Your task to perform on an android device: In the Trainline app, Search for the Goteborg to Linkoping central Bus on September 1, 2023, at 4:00 AM in Sweden.
Image 0: 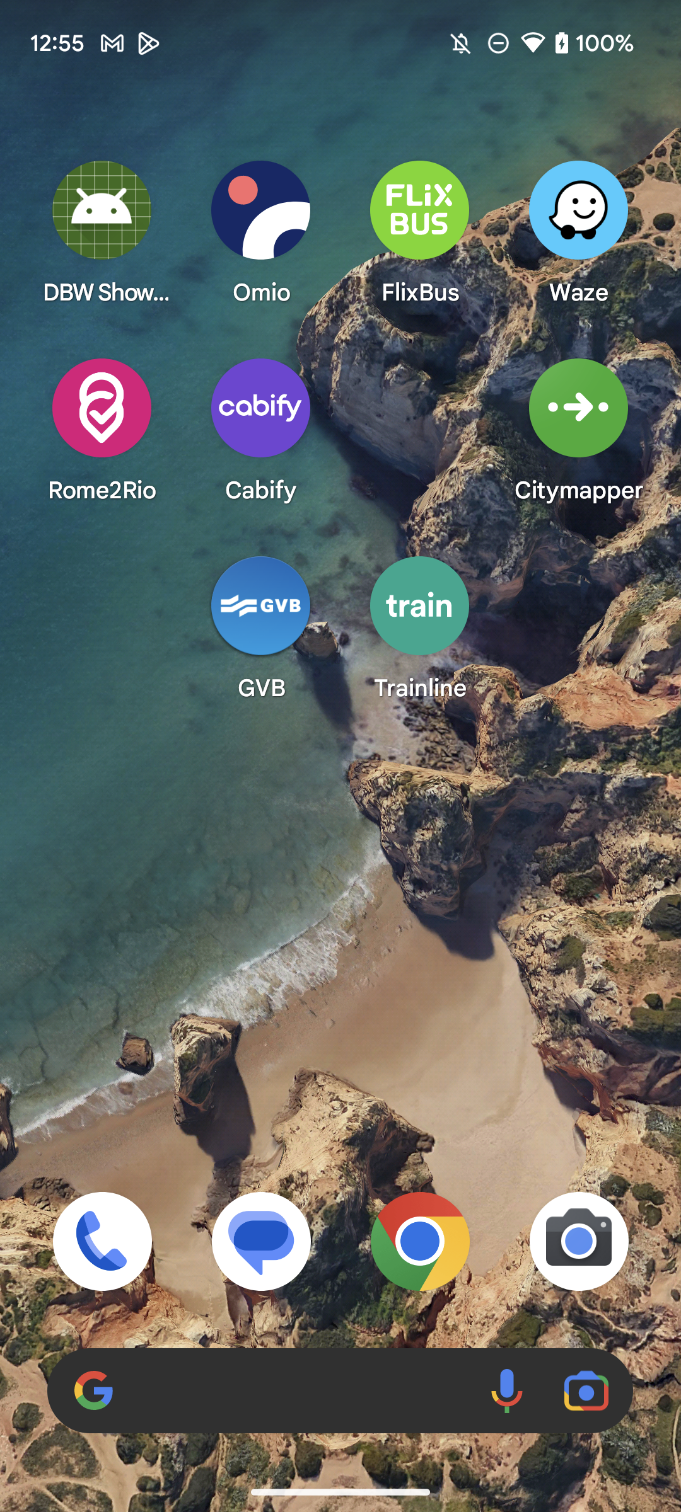
Open the Trainline app
Step 0: open app "Trainline"
Image 1: 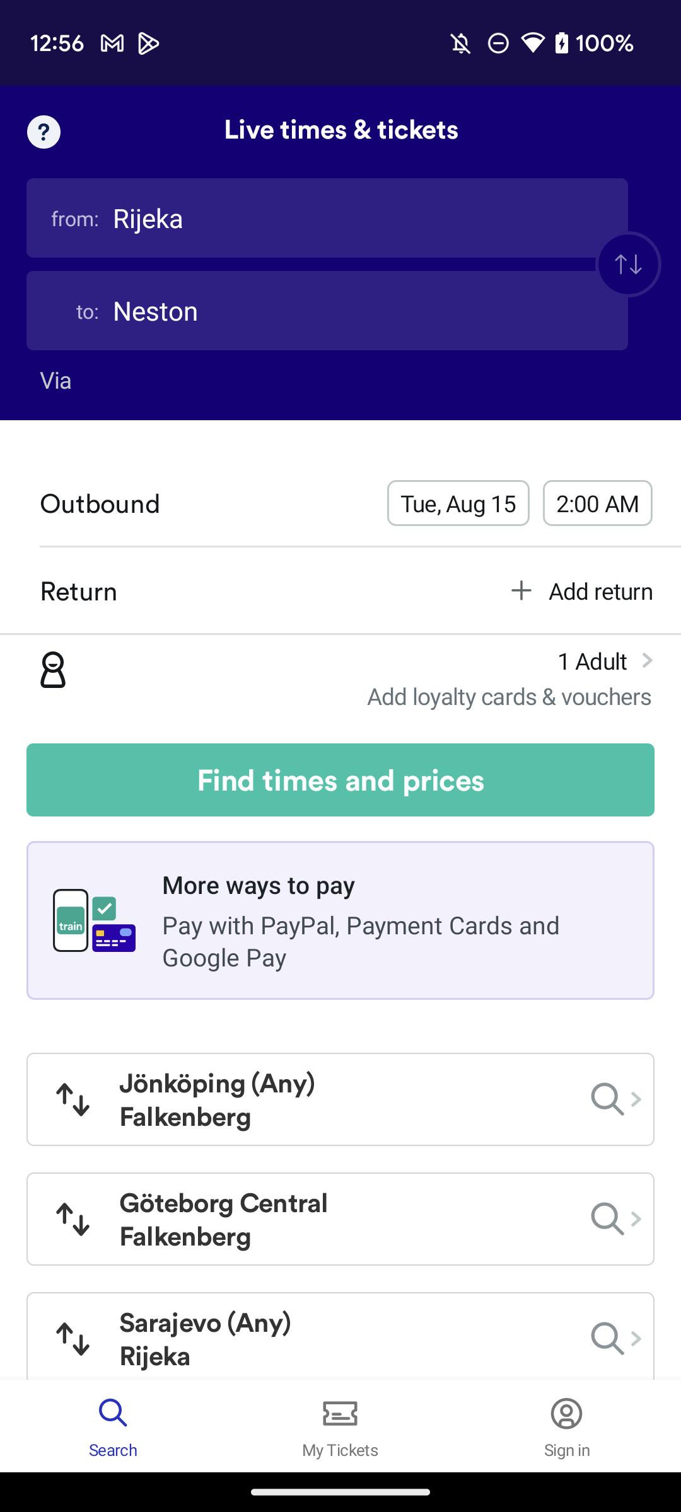
Click on the from option
Step 1: click (74, 218)
Image 4: 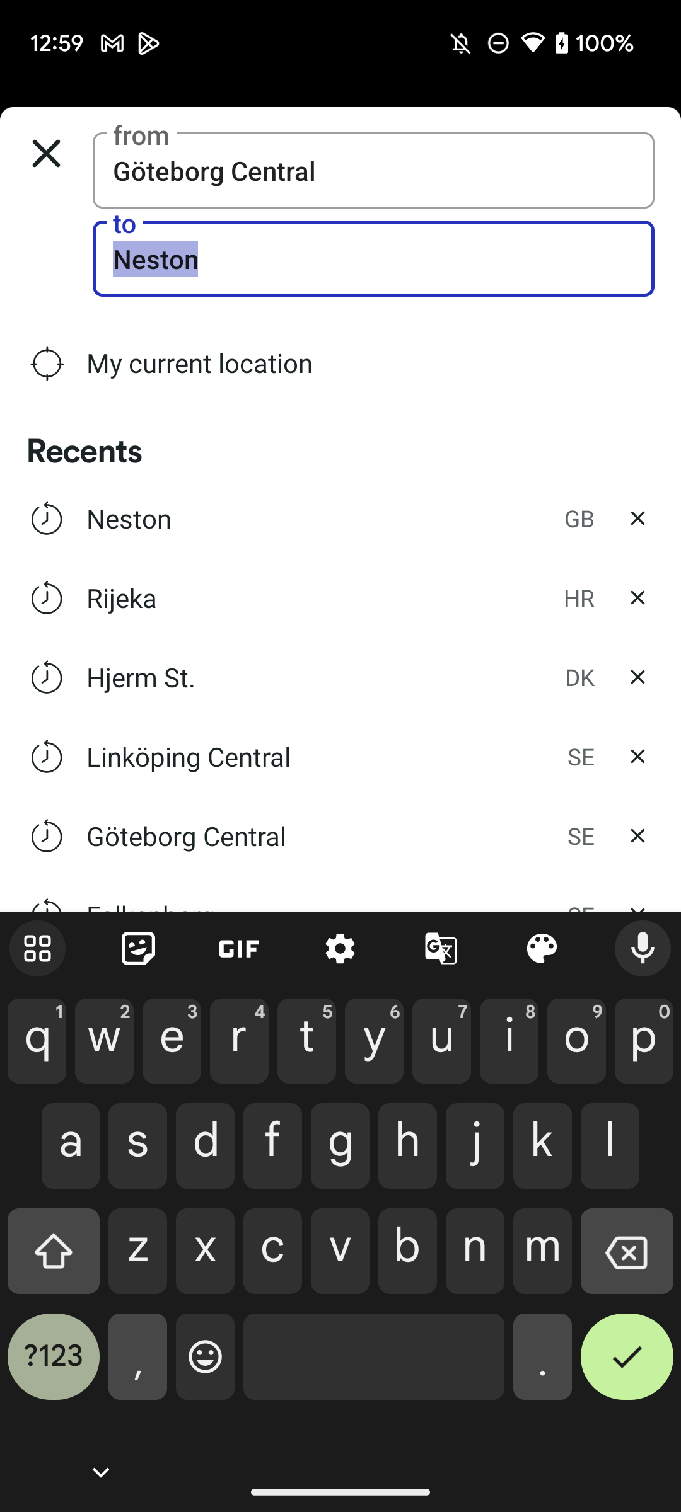
Type "Linkoping central" in To search bar
Step 4: type "Linkoping central"
Image 5: 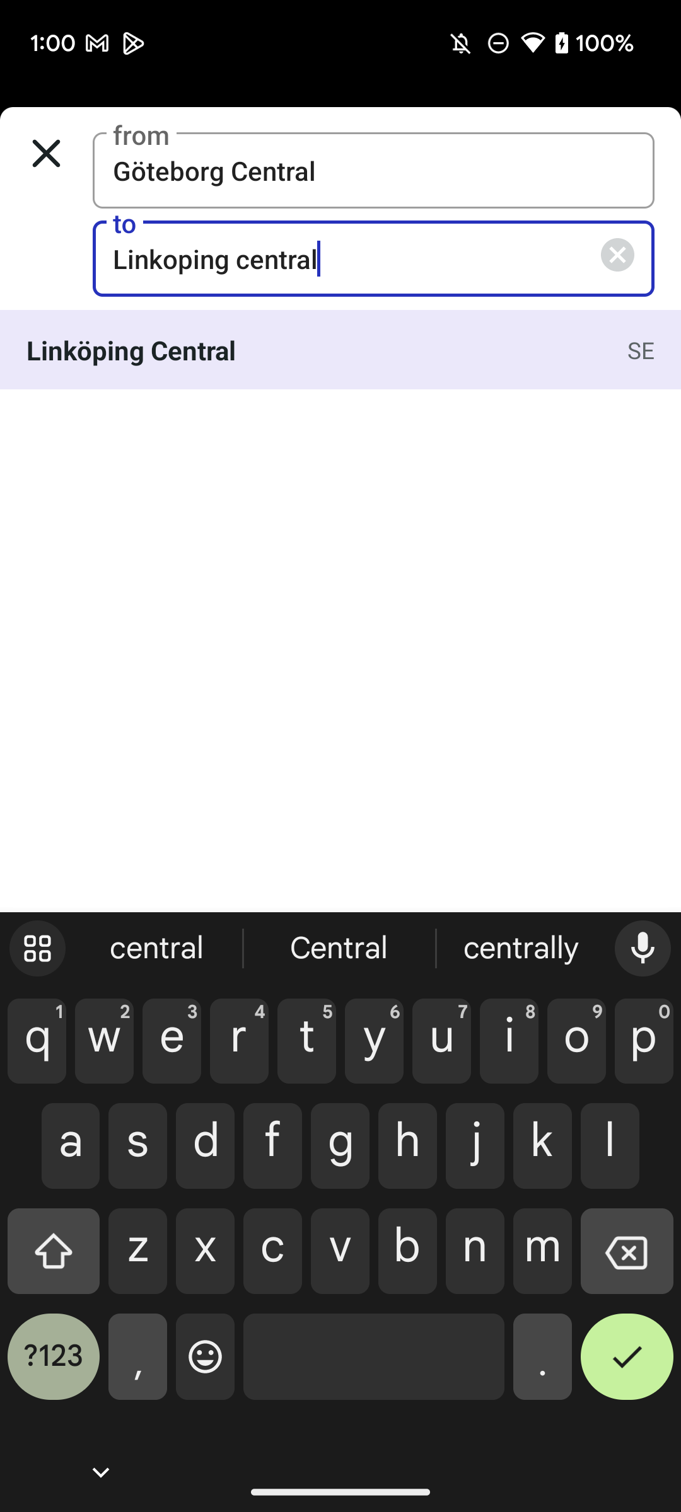
Click on the Linkoping central result
Step 5: click (313, 350)
Image 6: 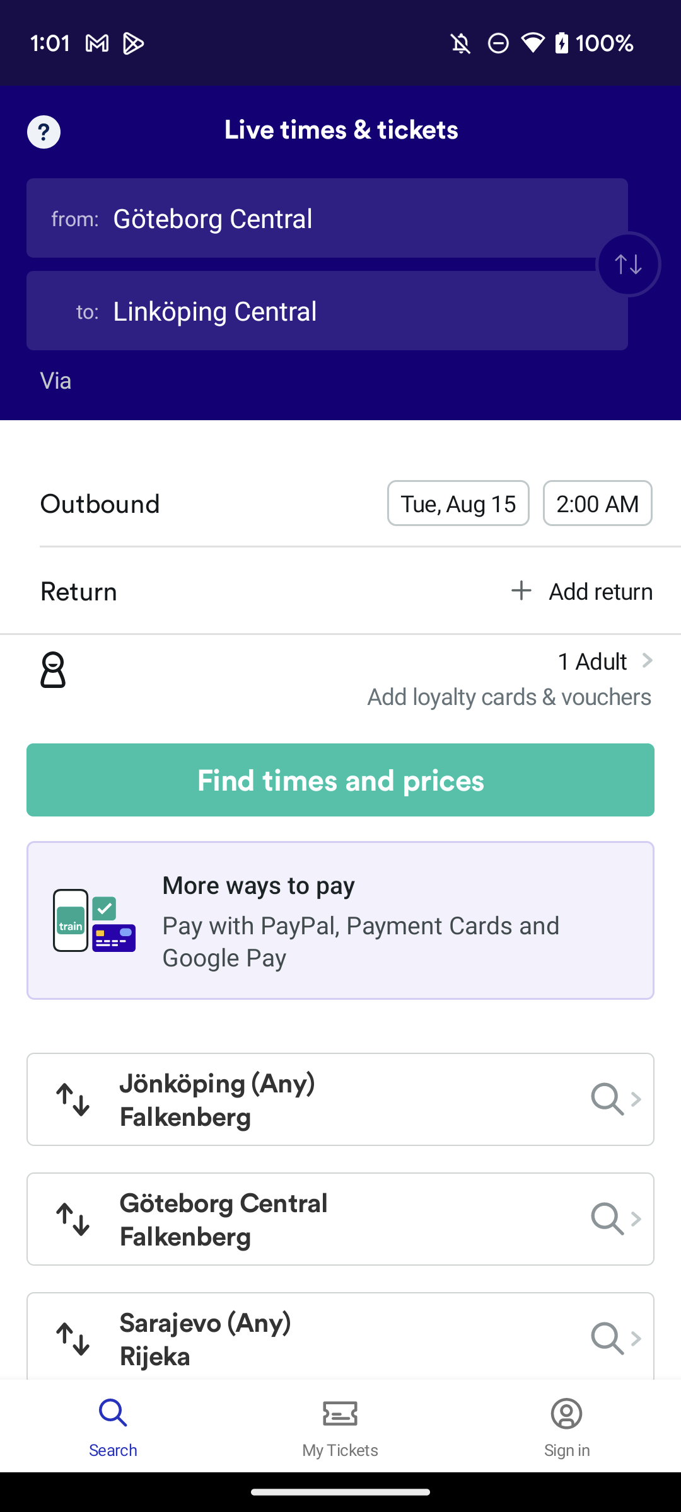
Click on the Outbound date to select the 1 September 2023 date
Step 6: click (458, 503)
Image 7: 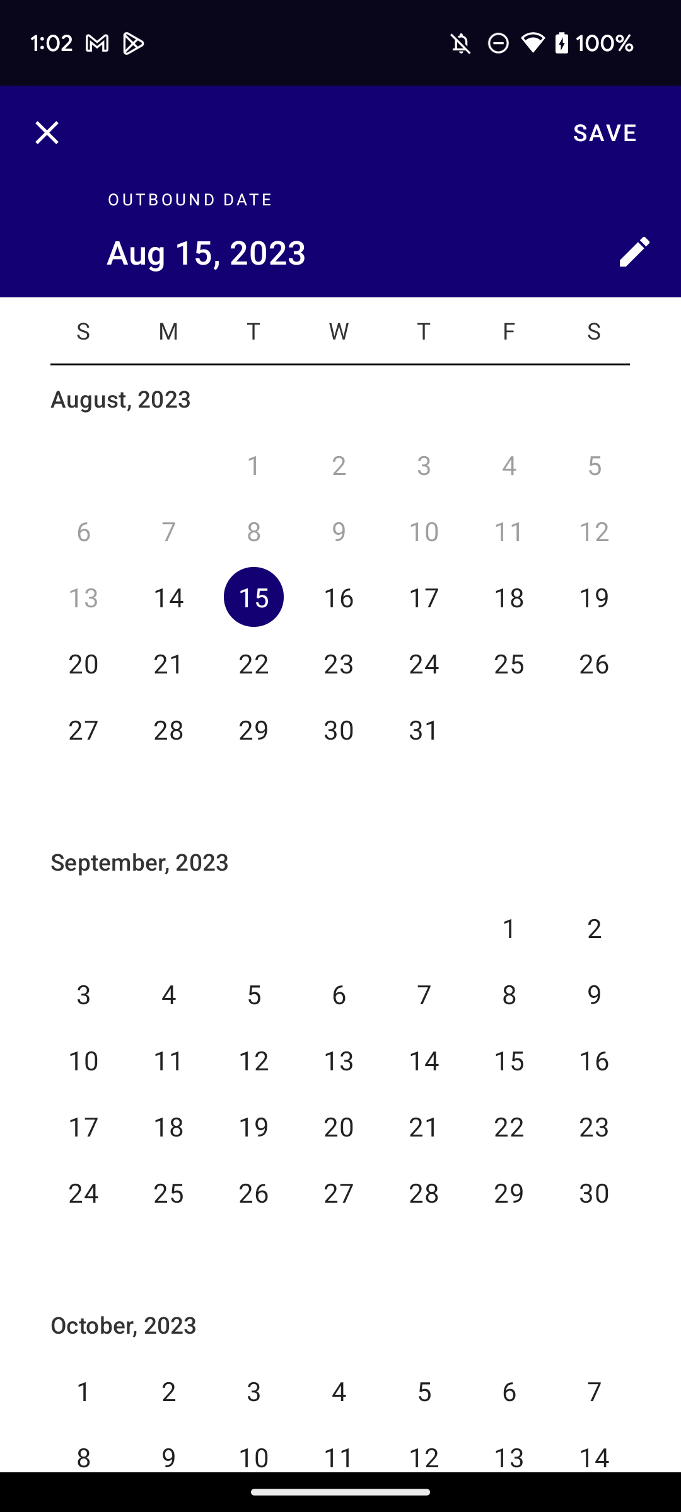
Click on the 1 September 2023 date
Step 7: click (509, 927)
Image 8: 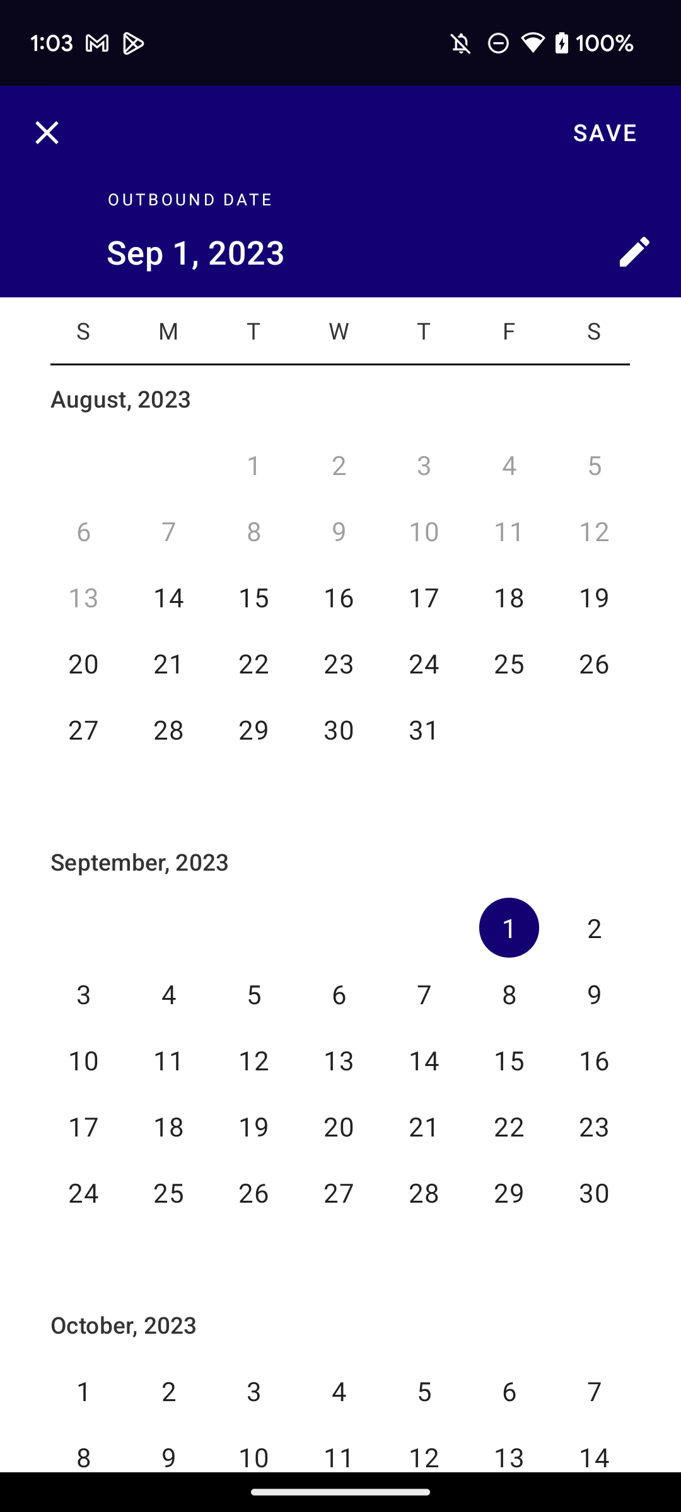
Click on the save option at top right of the screen
Step 8: click (601, 132)
Image 9: 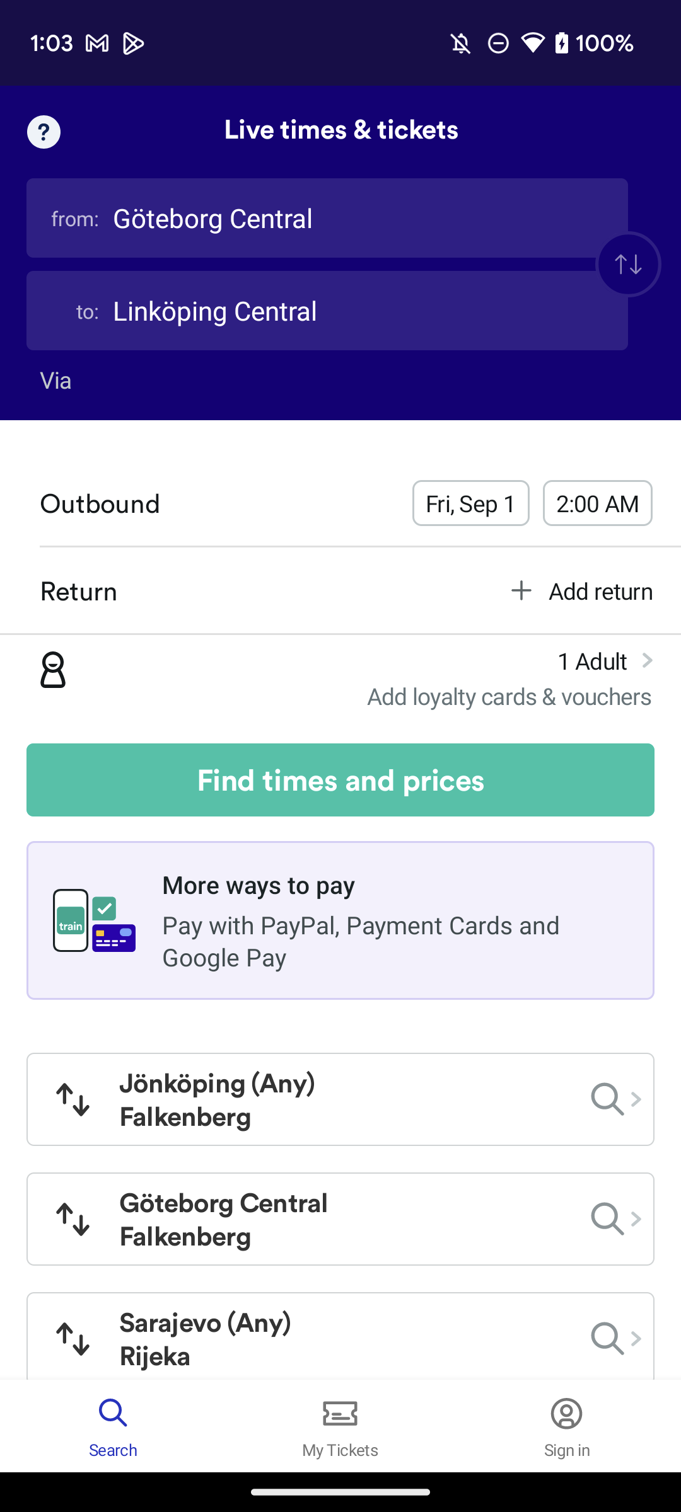
Click on the 2:00AM time option in the outbound section
Step 9: click (597, 503)
Image 10: 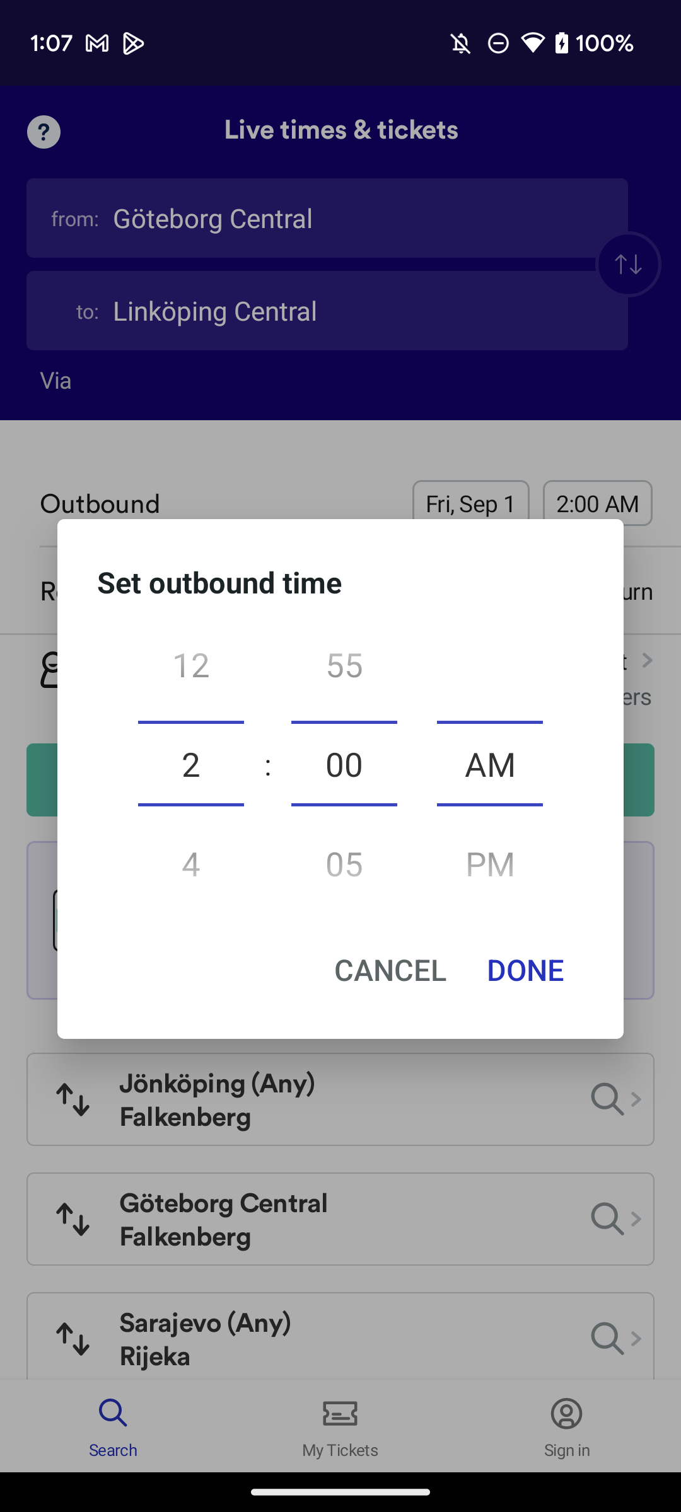
Scroll up the hour section to view the 4 
Step 10: scroll down
Image 12: 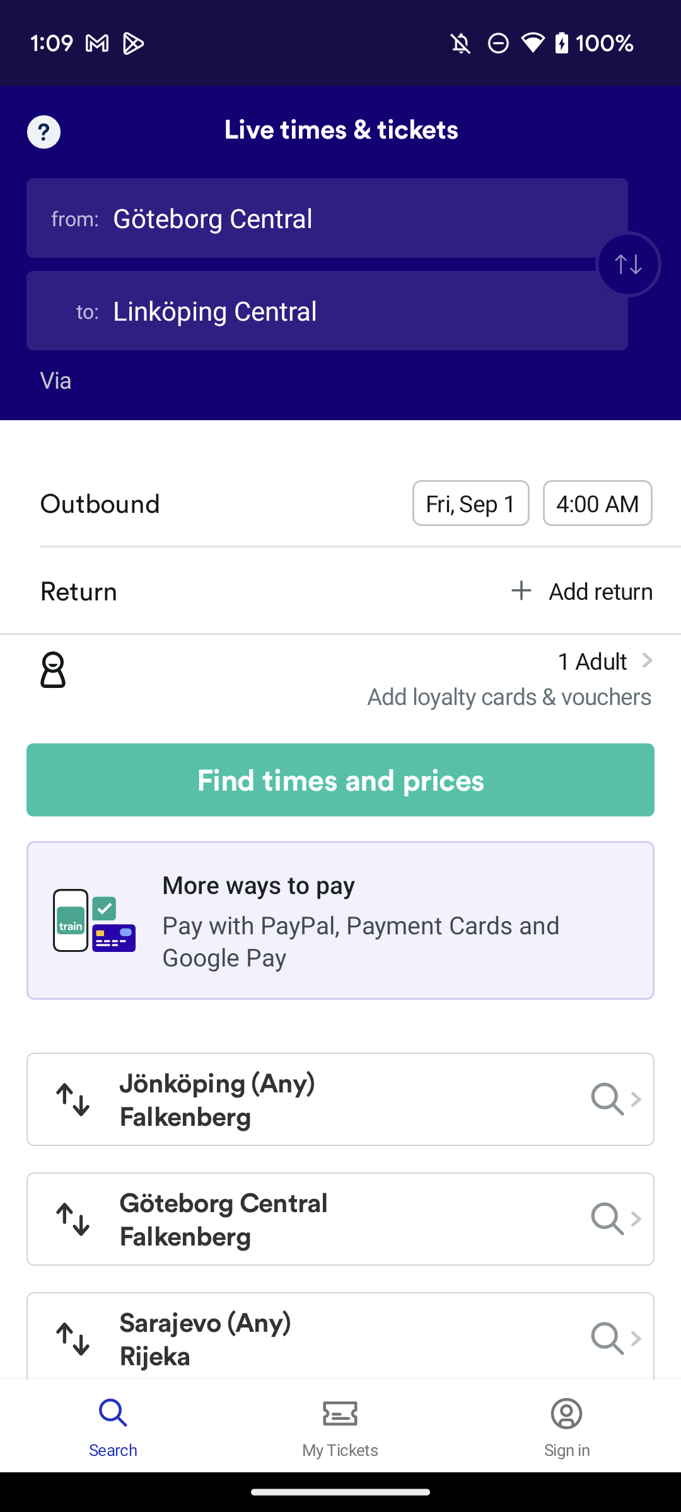
click on the Find times and prices button
Step 12: click (340, 780)
Image 13: 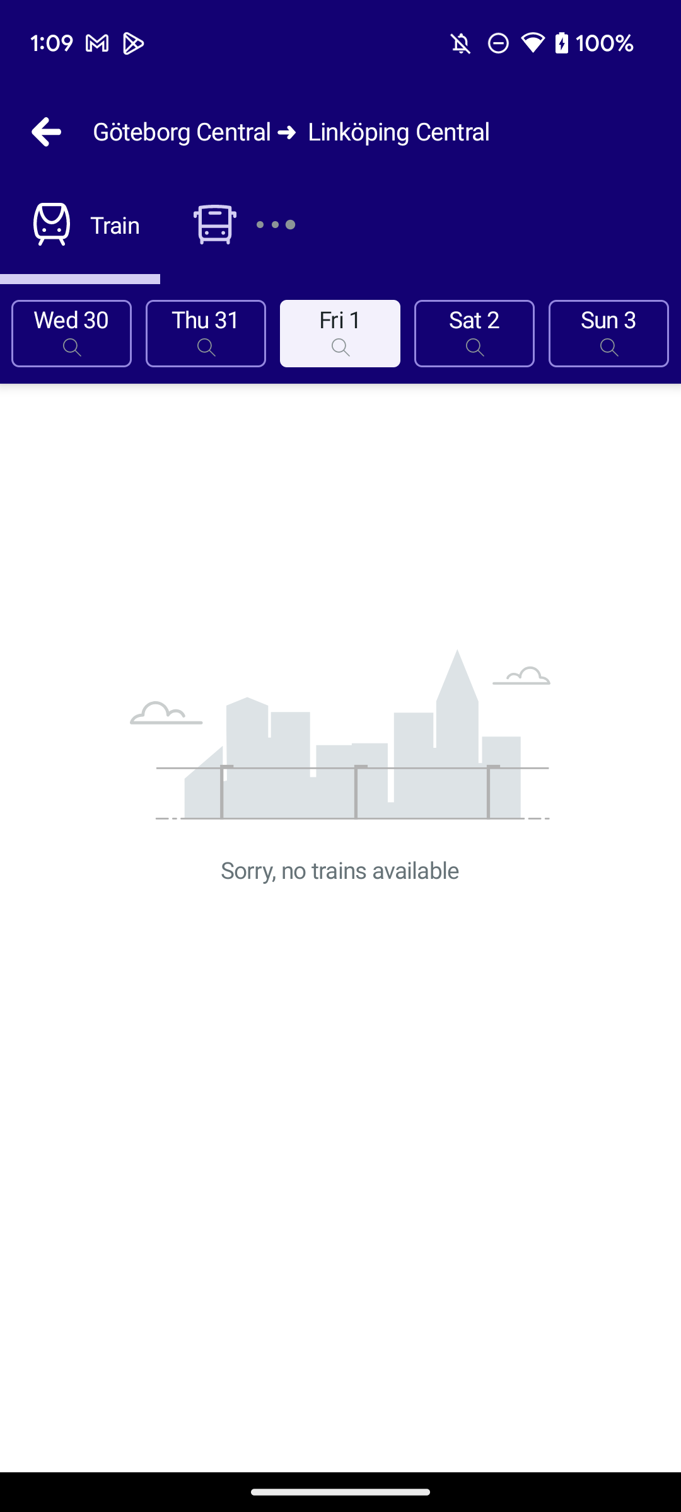
Click on the bus icon at top of the screen
Step 13: click (211, 225)